Your task to perform on an android device: I want to edit the reminder to buy new Balance hiking shoes with a reminder time of 2 p.m. on the Schedule Planner app.
Image 0: 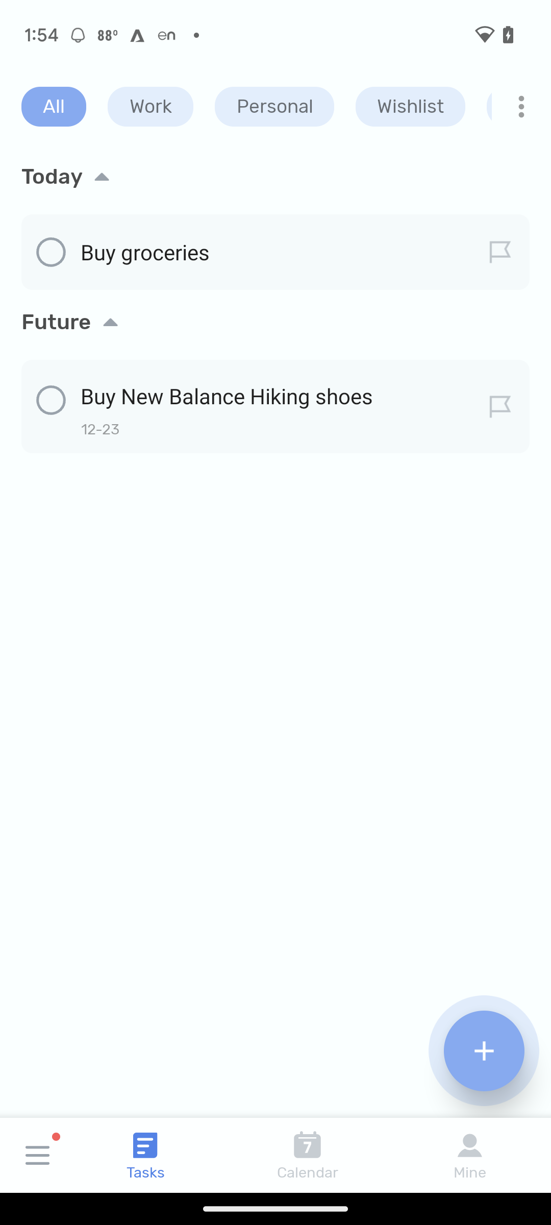
Click on the reminder to buy hiking shoes
Step 0: click (267, 396)
Image 1: 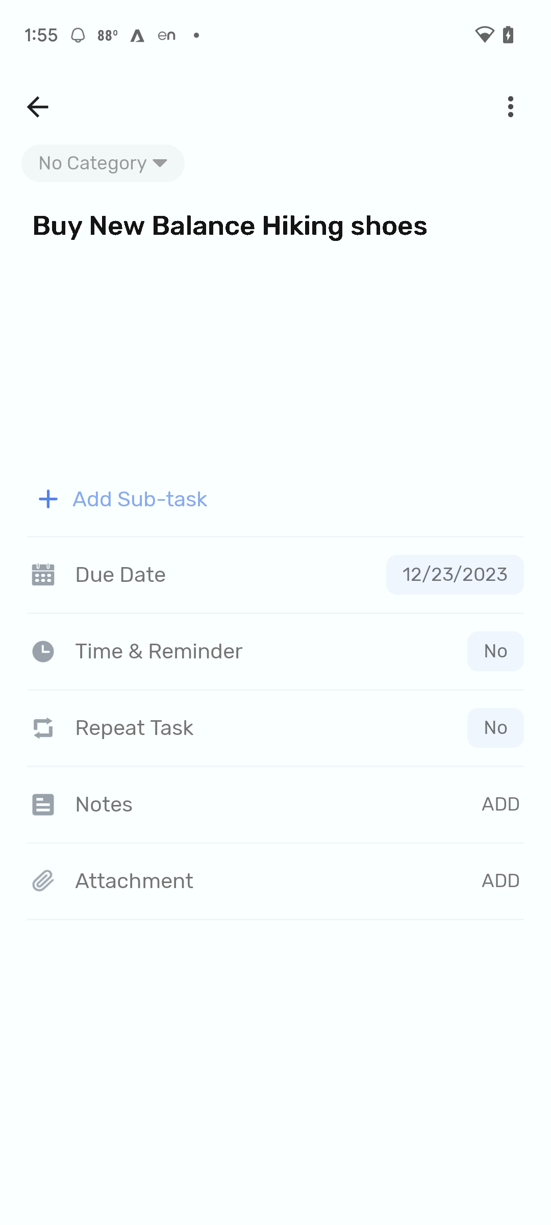
Click on time
Step 1: click (263, 651)
Image 3: 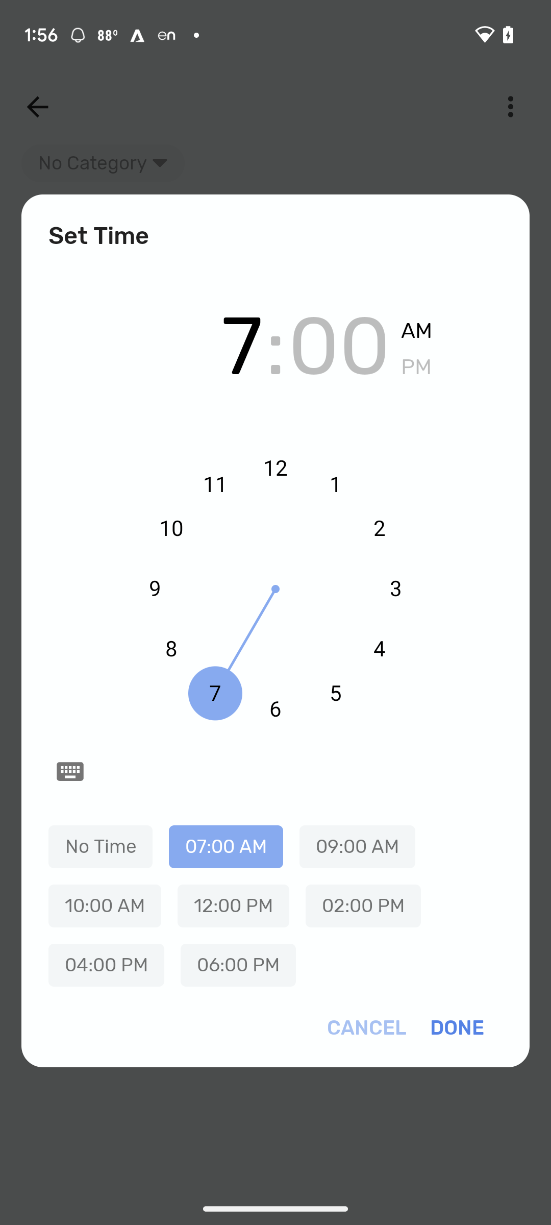
Click on done
Step 3: click (457, 1028)